Your task to perform on an android device: I want to search for new shoes so that I can go to the gym in the morning.
Image 0: 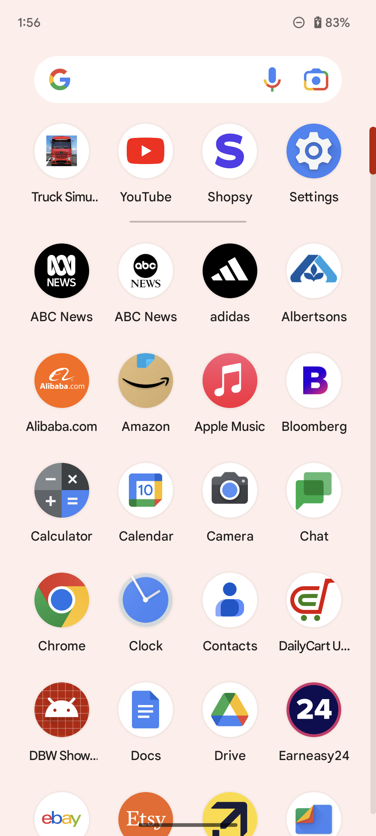
Open Shopsy app.
Step 0: open app "Shopsy"
Image 1: 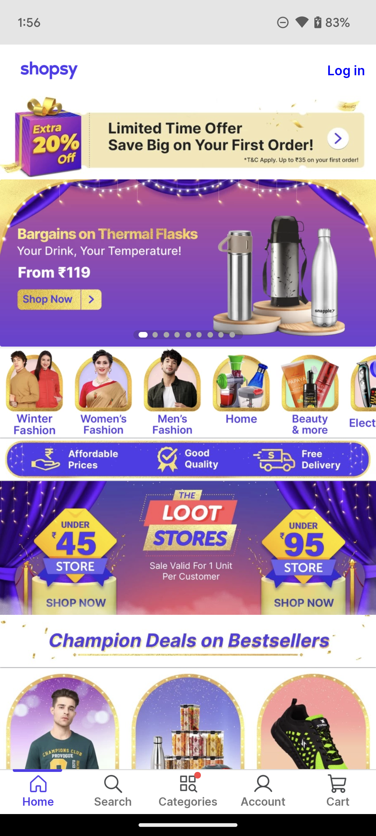
Click on the search icon on the bottom of the screen.
Step 1: click (113, 784)
Image 2: 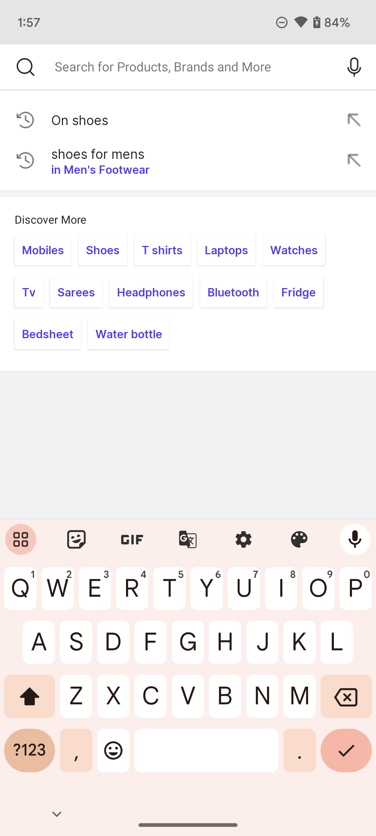
Click on the Shoes for men option on the screen.
Step 2: click (188, 165)